Your task to perform on an android device: I want to search for a train from my city to London for tomorrow.
Image 0: 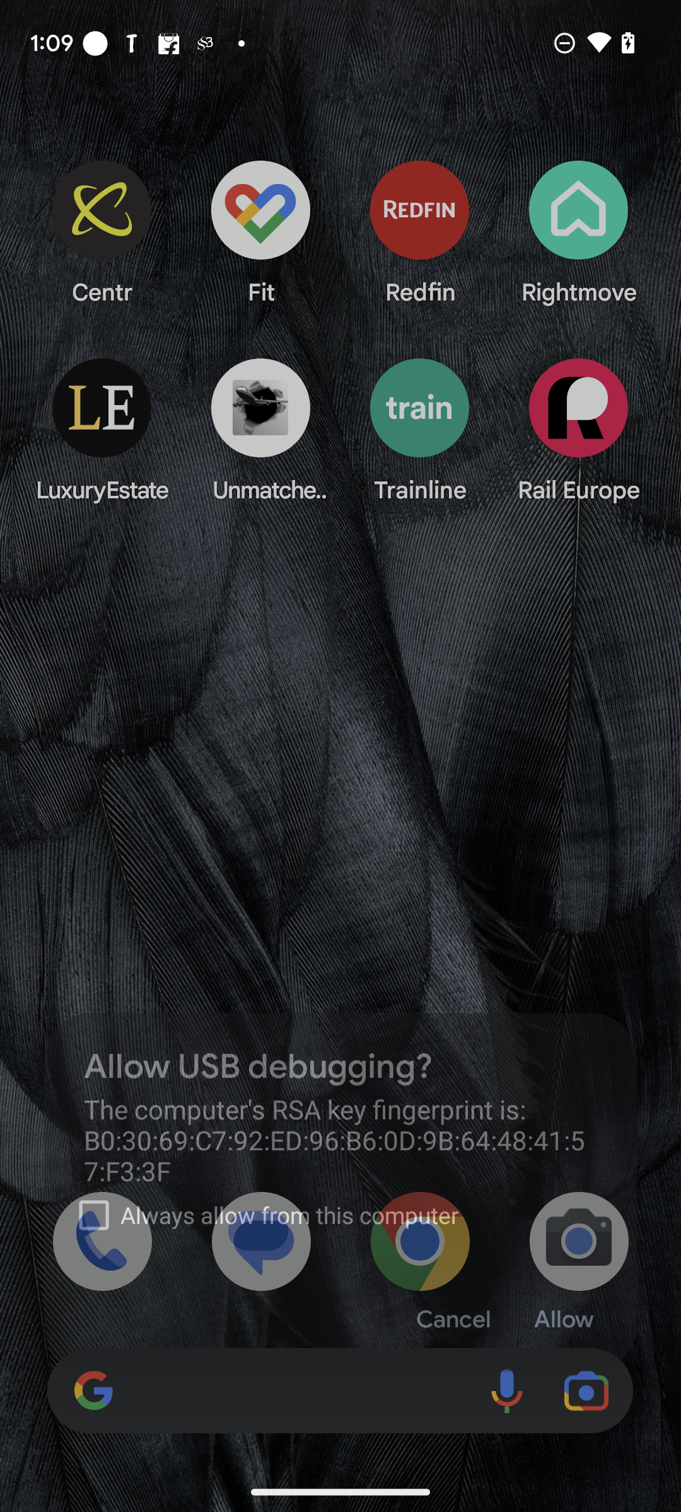
Open Rail Europe app.
Step 0: open app "Rail Europe"
Image 1: 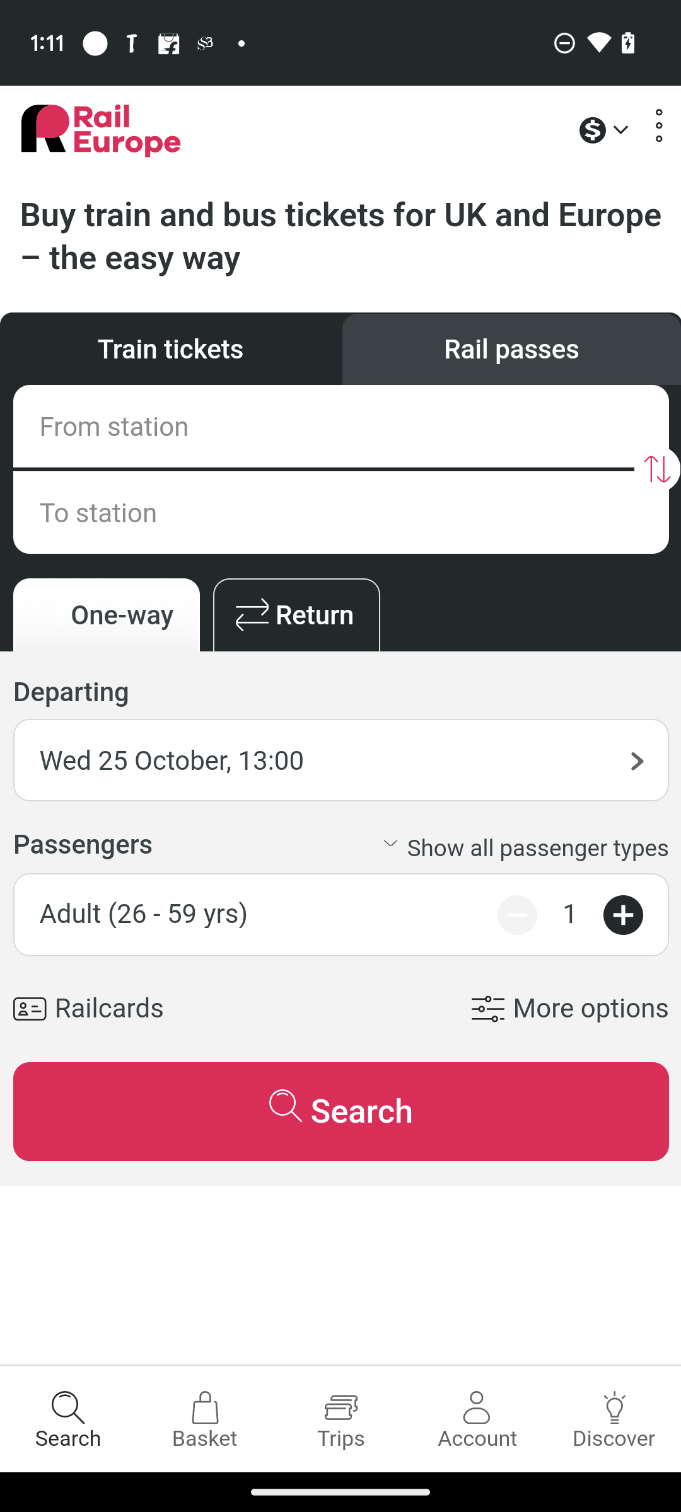
Click on From station text box.
Step 1: click (119, 430)
Image 3: 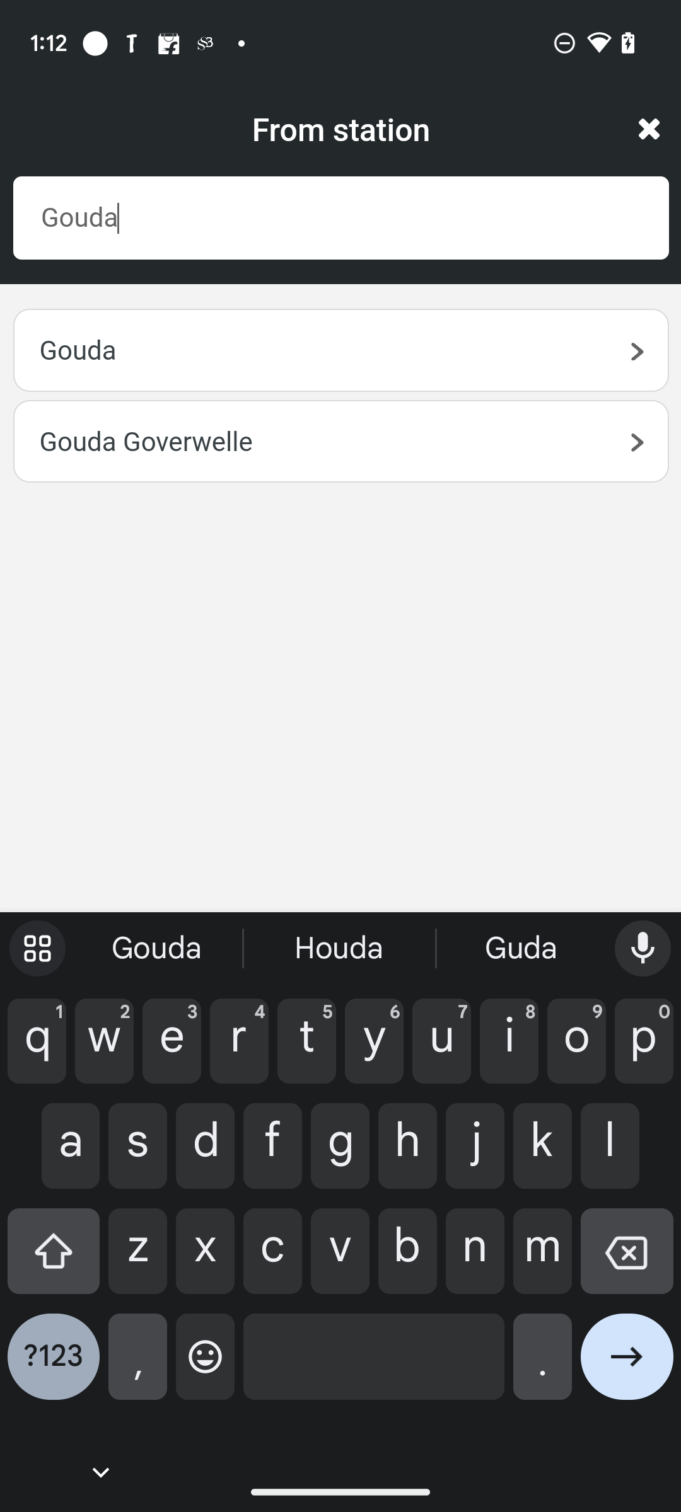
Click on first suggeastion.
Step 3: click (171, 348)
Image 4: 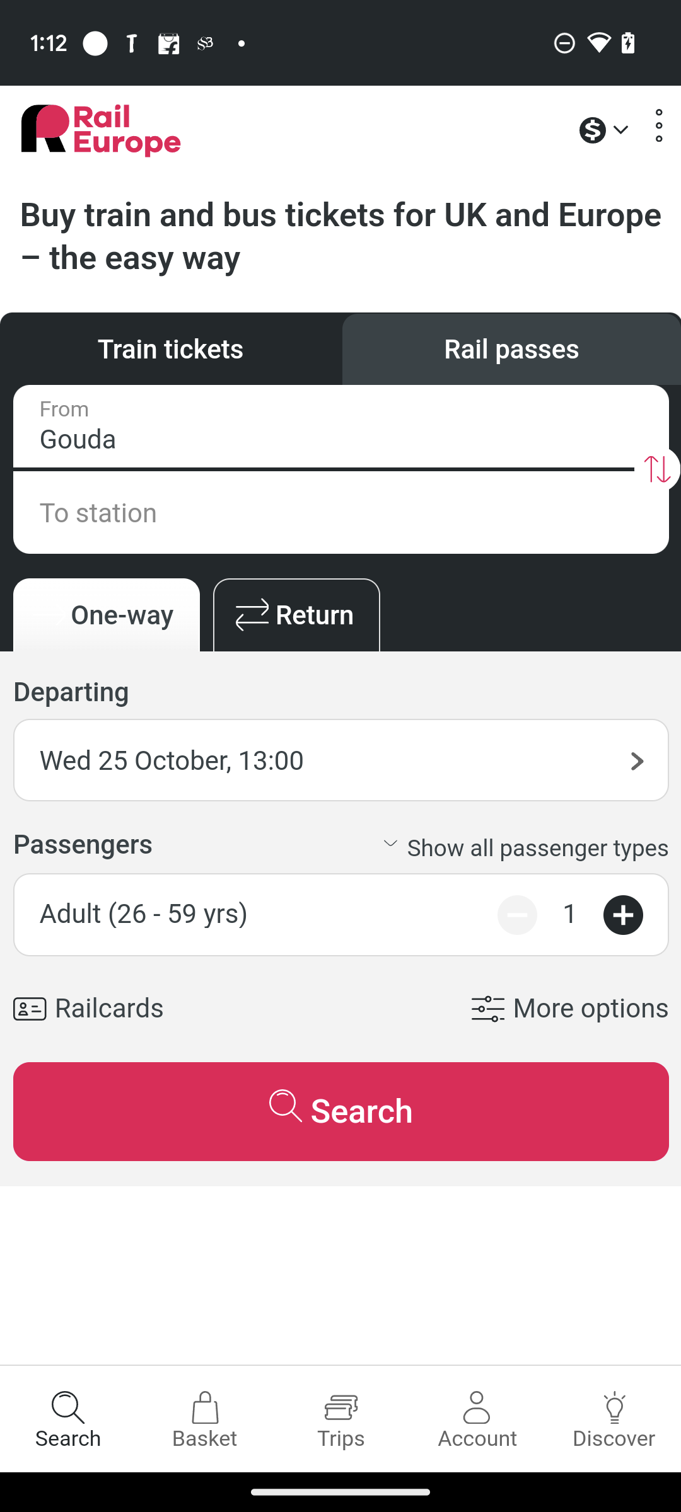
Click on To station text box.
Step 4: click (340, 512)
Image 5: 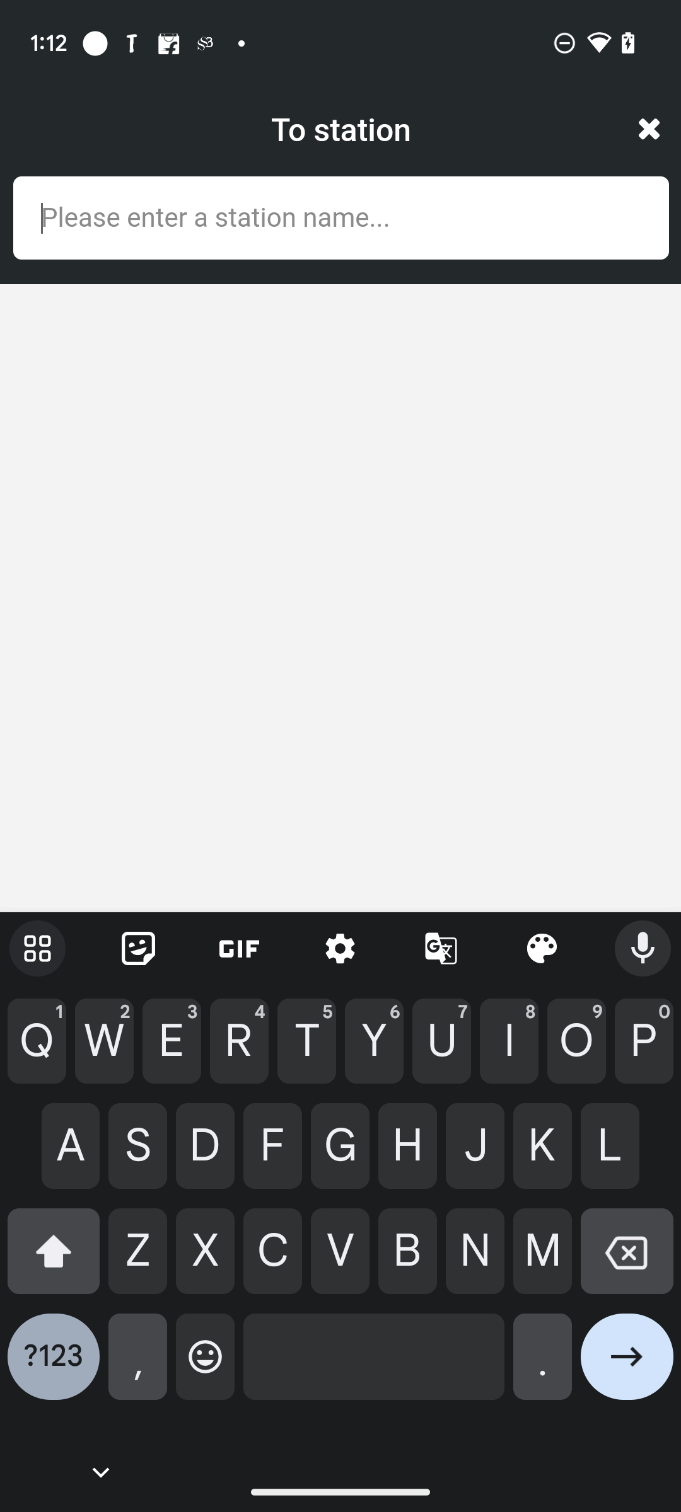
Enter London.
Step 5: type "London"
Image 6: 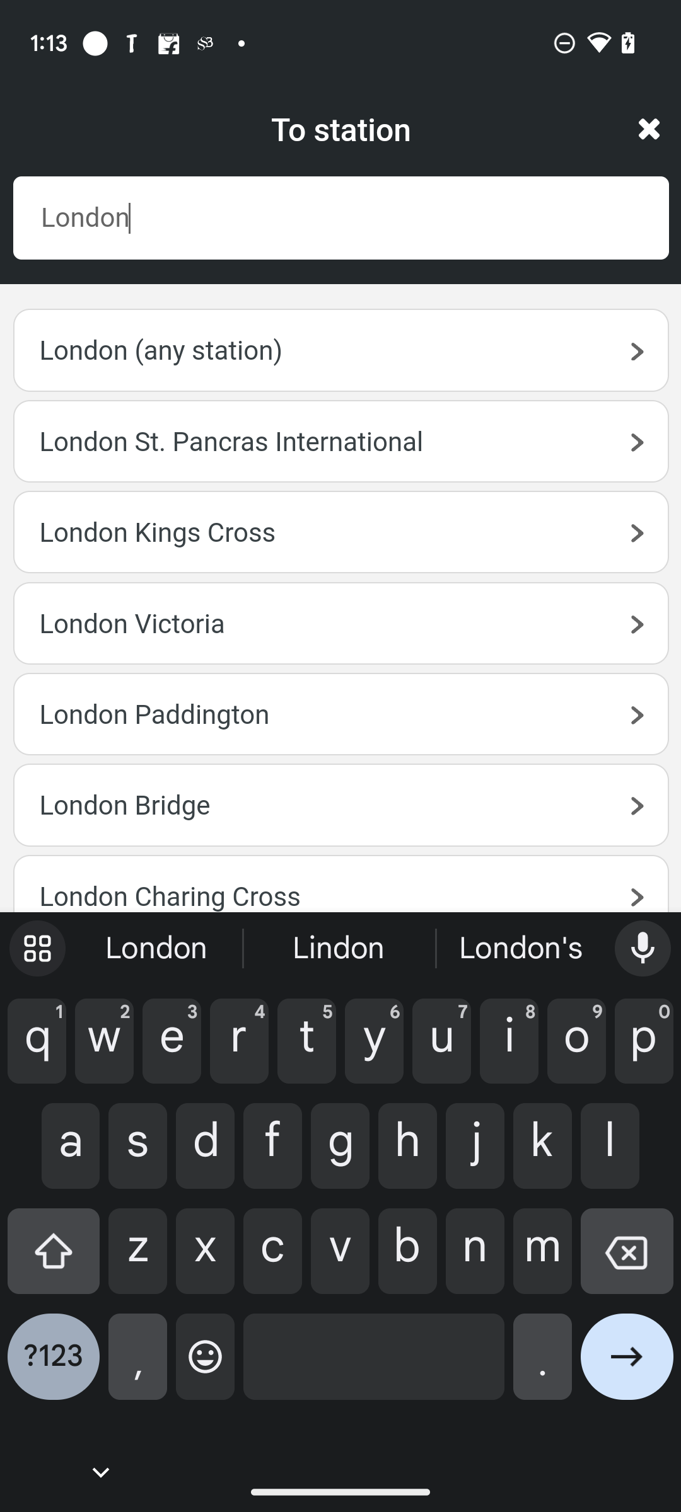
Click on London (any station) suggestion.
Step 6: click (171, 348)
Image 7: 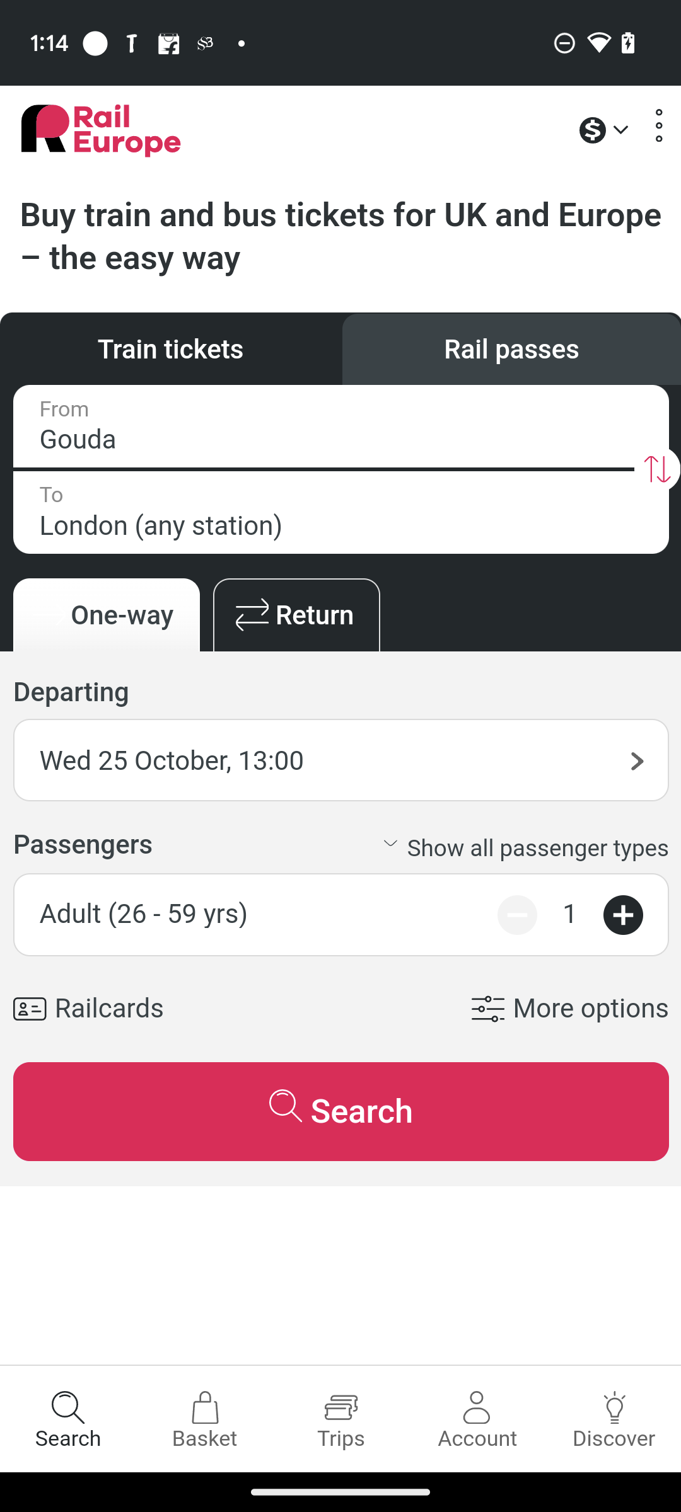
Click on the Date option.
Step 7: click (341, 760)
Image 8: 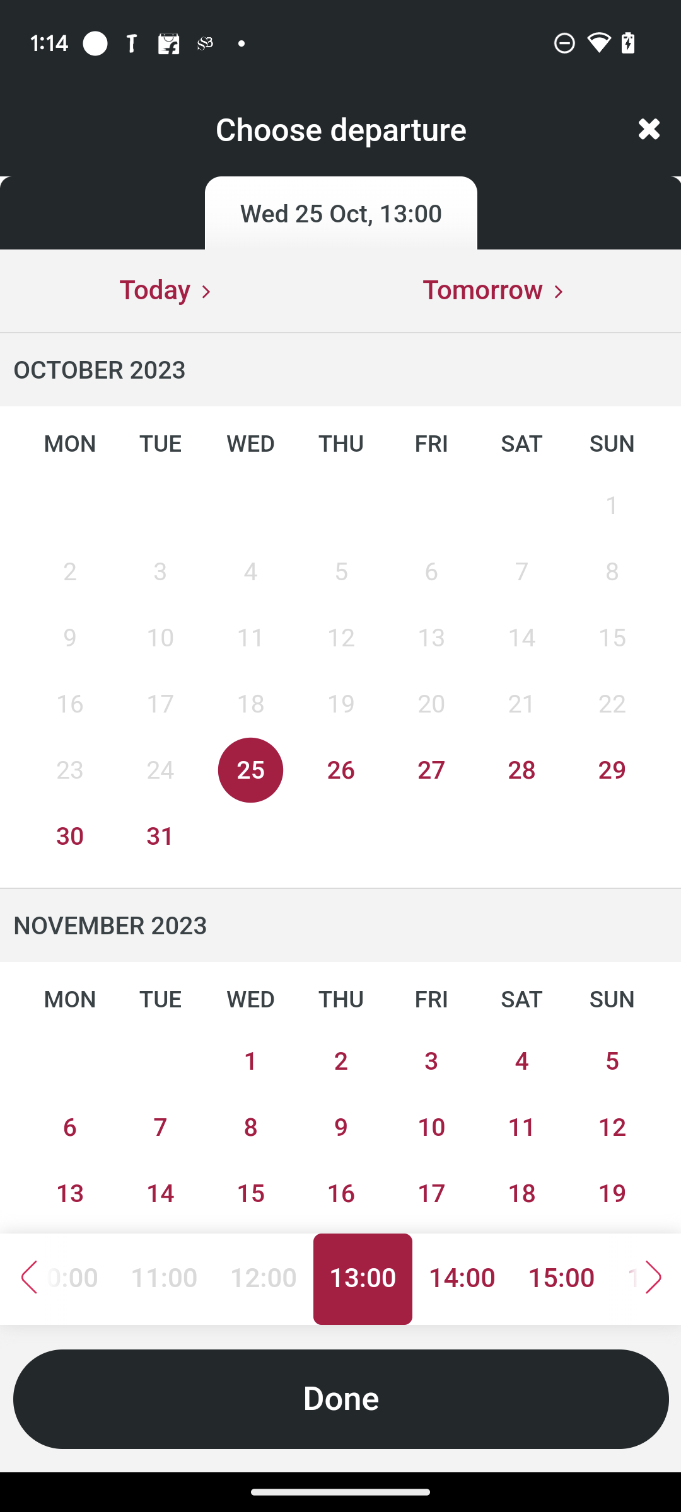
Click on 26 of October.
Step 8: click (340, 770)
Image 9: 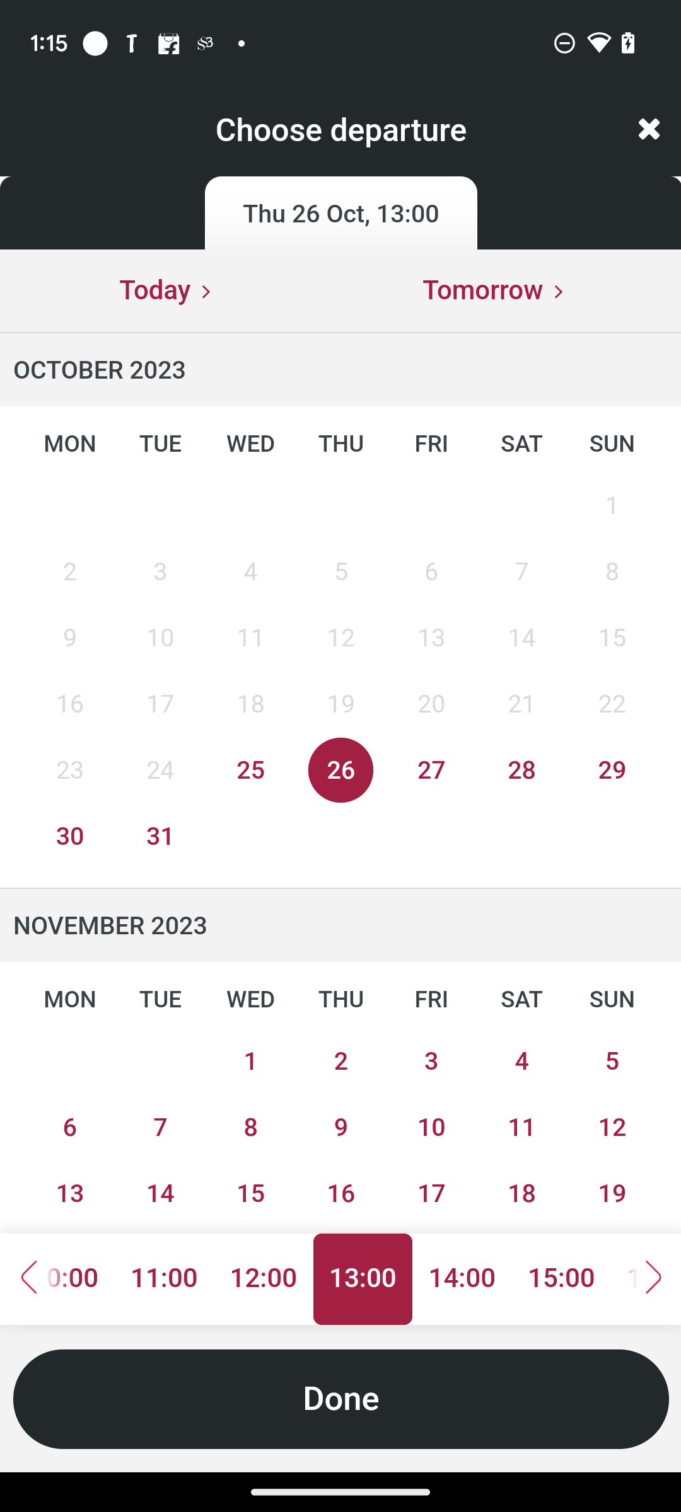
Click on Done button on the bottom of the screen.
Step 9: click (340, 1411)
Image 10: 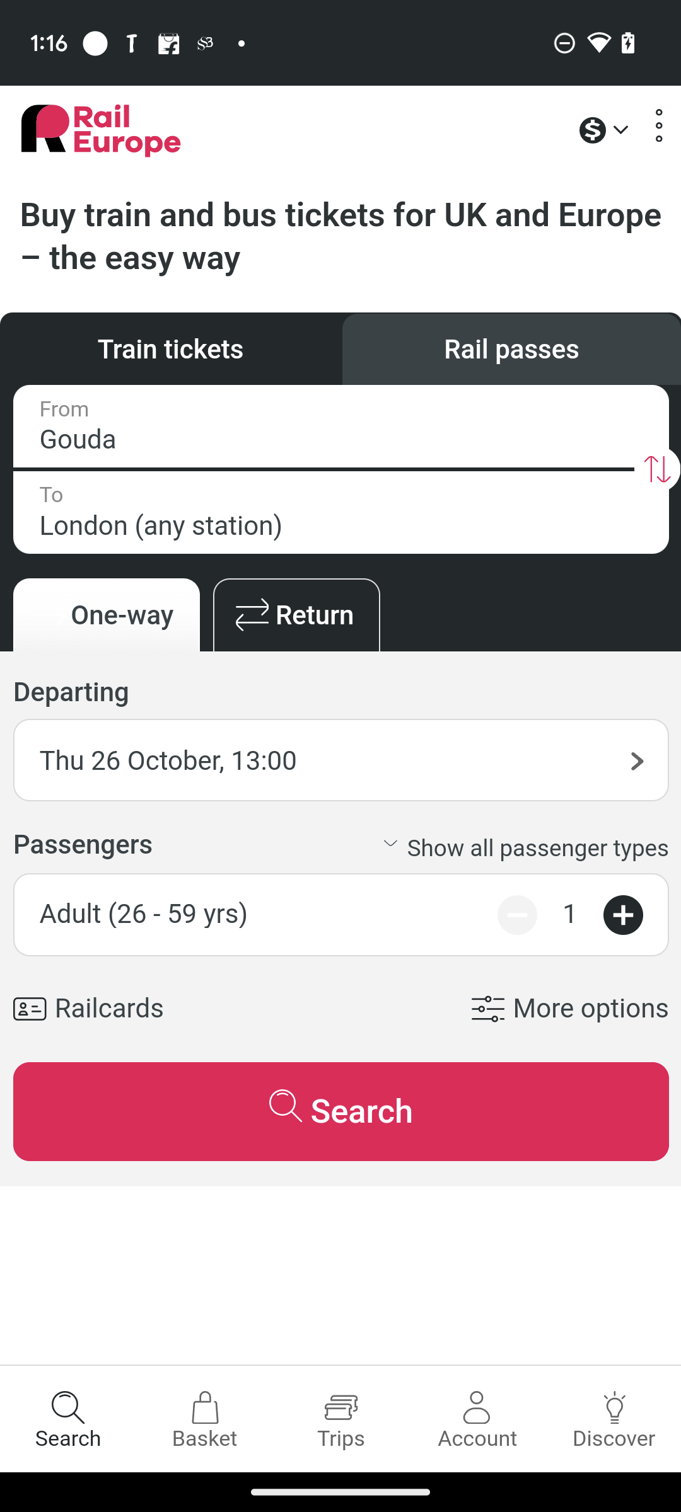
Click on Search button.
Step 10: click (341, 1111)
Image 11: 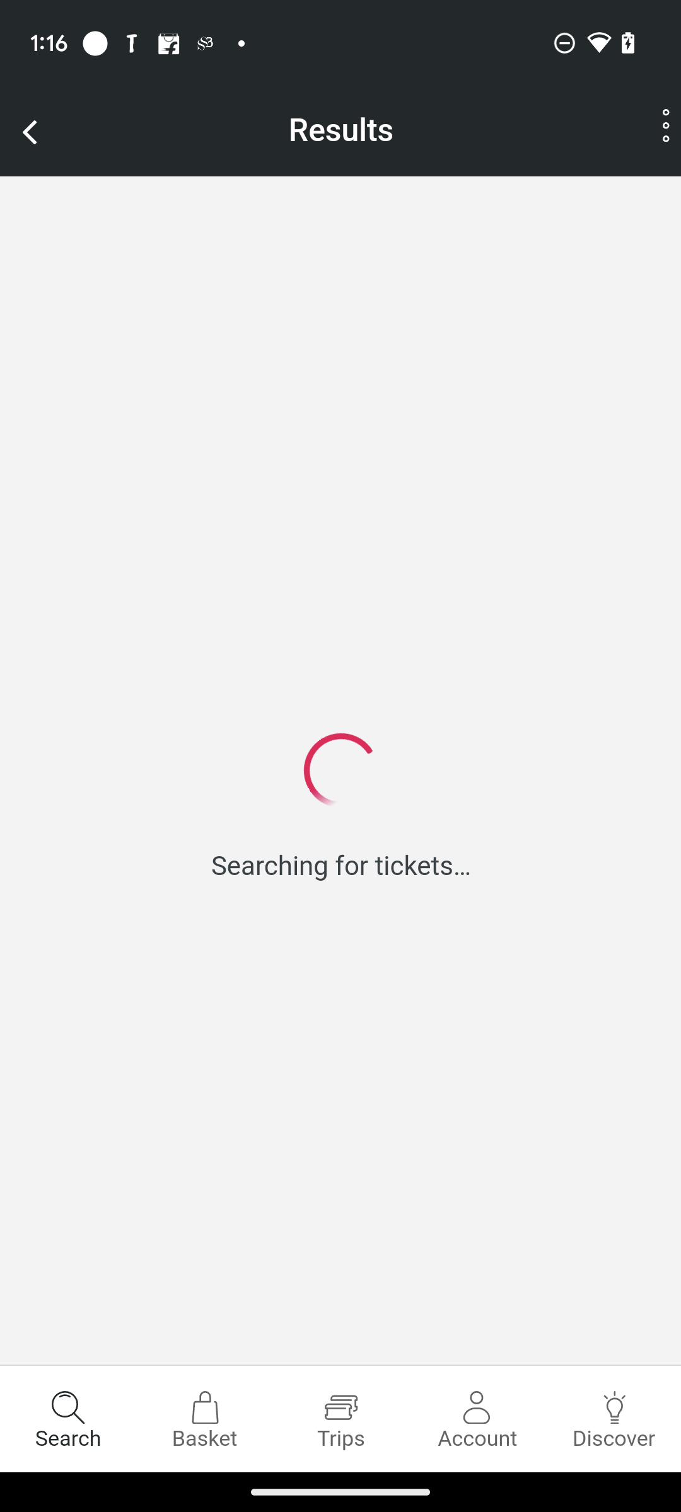
Click on Search button.
Step 11: wait